Your task to perform on an android device: i want see what has been added to the shopping cart with the use of just fresh app
Image 0: 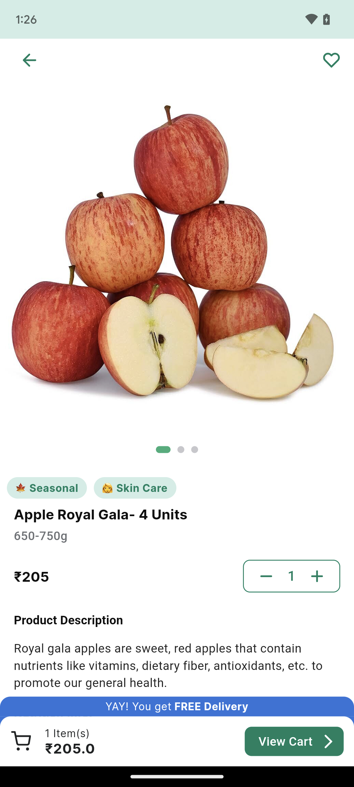
click view cart button at the lower right corner of the screen to see the shopping list 
Step 0: click (294, 741)